Your task to perform on an android device: Go to the Rapidbox app and open the RapidBox white sneakers then view its information and details
Image 0: 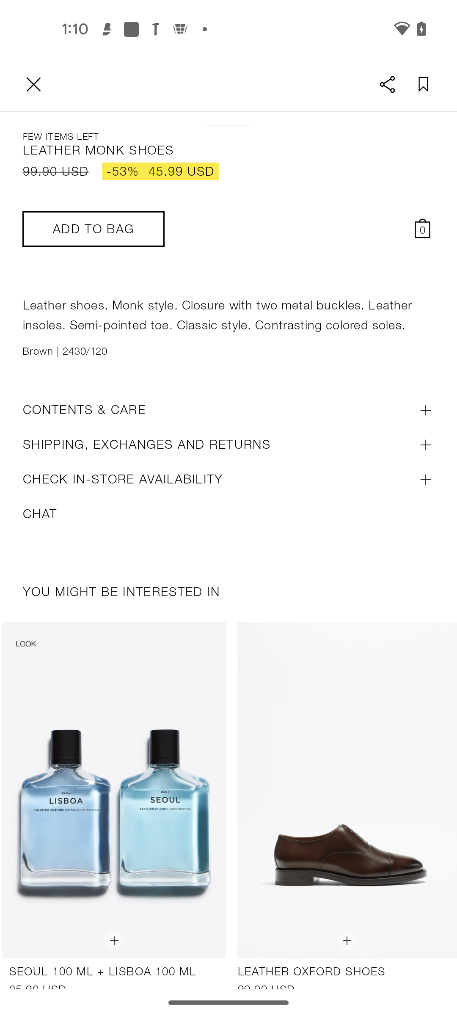
open rapidbox app
Step 0: open app "RapidBox"
Image 1: 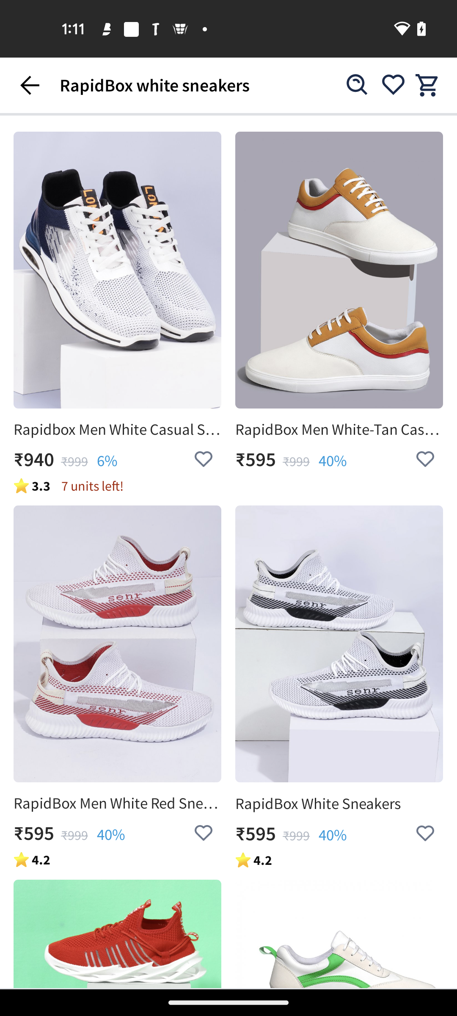
Click on the fourth option 
Step 1: click (339, 643)
Image 2: 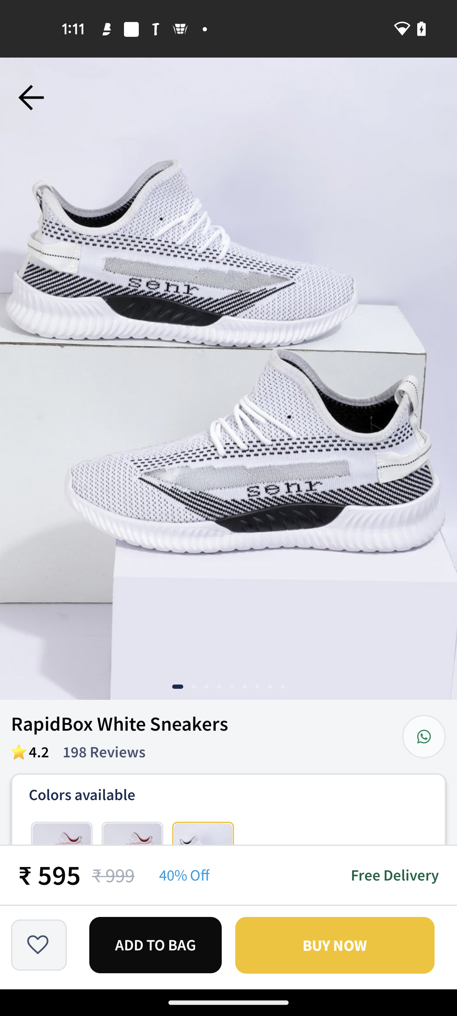
Swipe up to view the information and details 
Step 2: scroll down
Image 3: 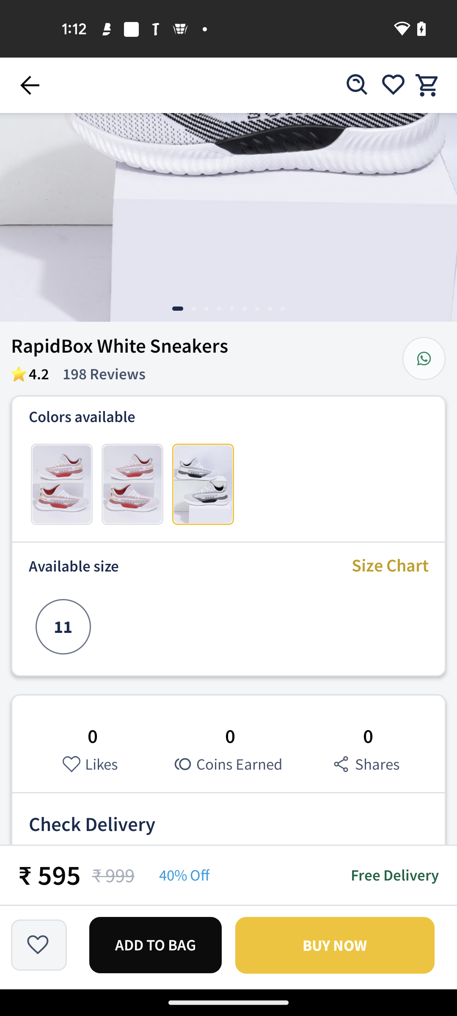
Swipe up to view the information and details 
Step 3: scroll down